Your task to perform on an android device: Open the Hercules app, I would like to track my fitness improvement since I need to assess the results of the consistent workouts I've been performing.
Image 0: 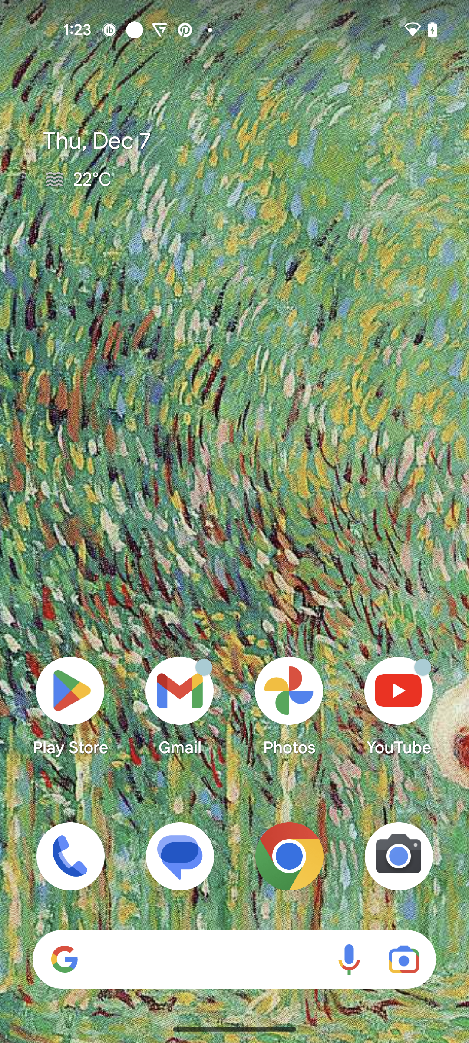
Open the Hercules app
Step 0: open app "Hercules"
Image 1: 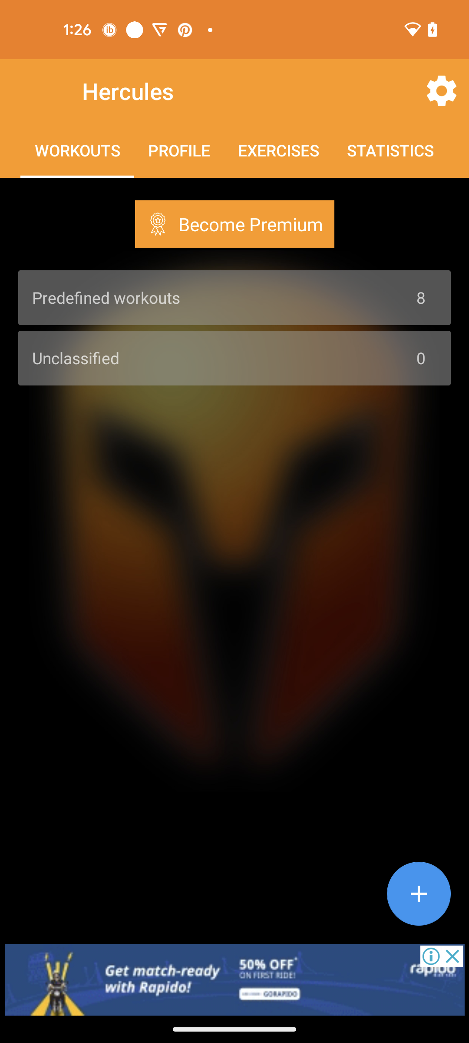
go to the Statistics section
Step 1: click (390, 150)
Image 2: 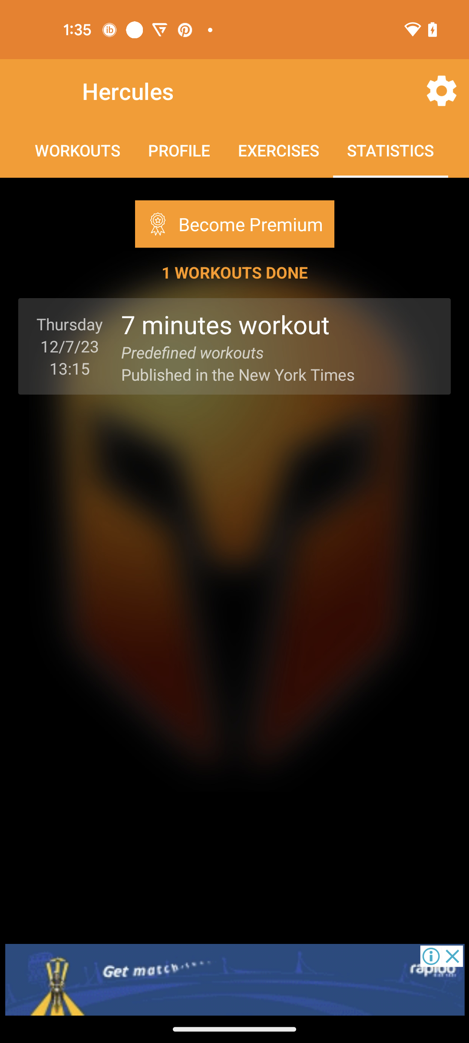
Click on the 7 Minutes Workout option
Step 2: click (281, 324)
Image 3: 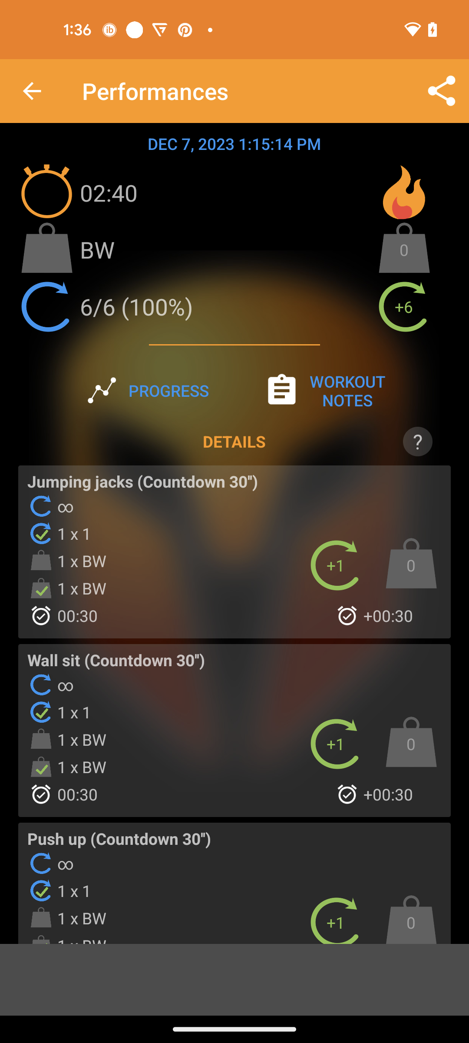
Swipe up
Step 3: scroll down
Image 4: 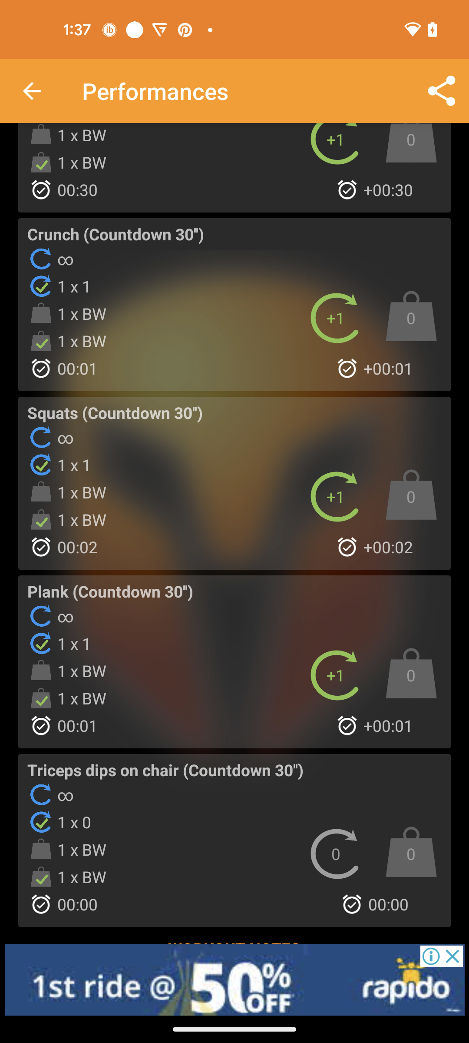
Swipe up
Step 4: scroll down